Your task to perform on an android device: Open Traillink app and search for trails near 98102, Sort by distance and Set the Trail Length up to 15 miles
Image 2: 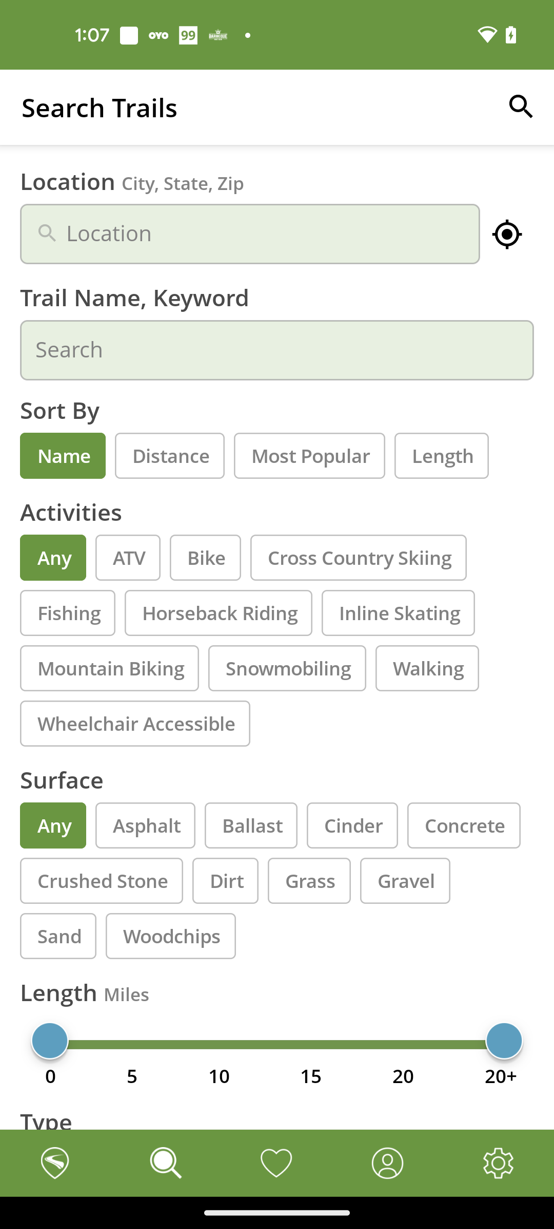
Click on the Location Search bar
Step 2: click (250, 234)
Image 3: 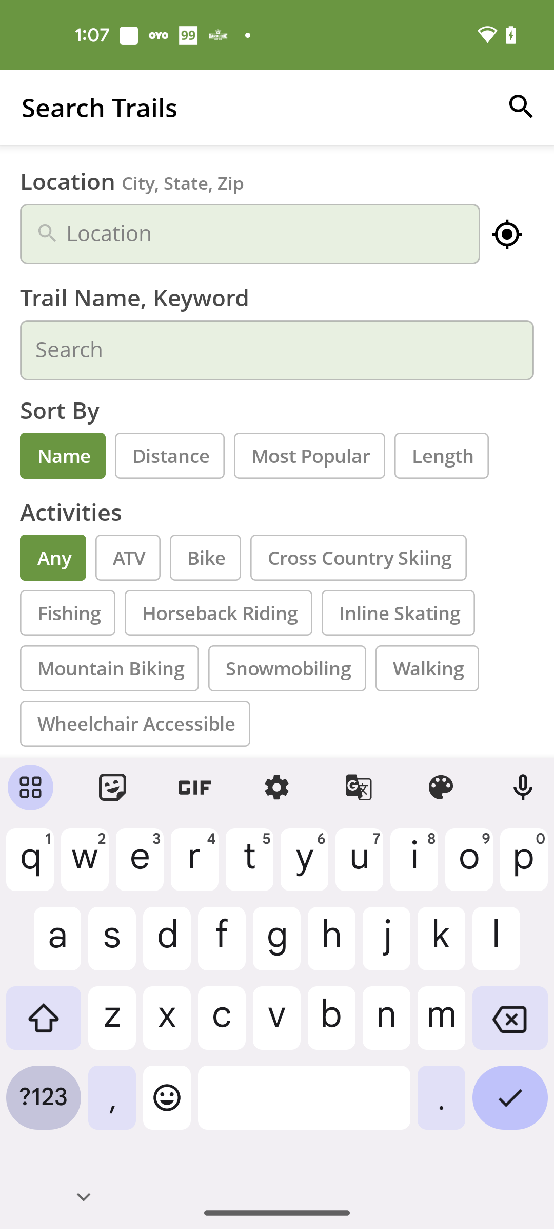
Search for Zip code 98102
Step 3: type "98102"
Image 4: 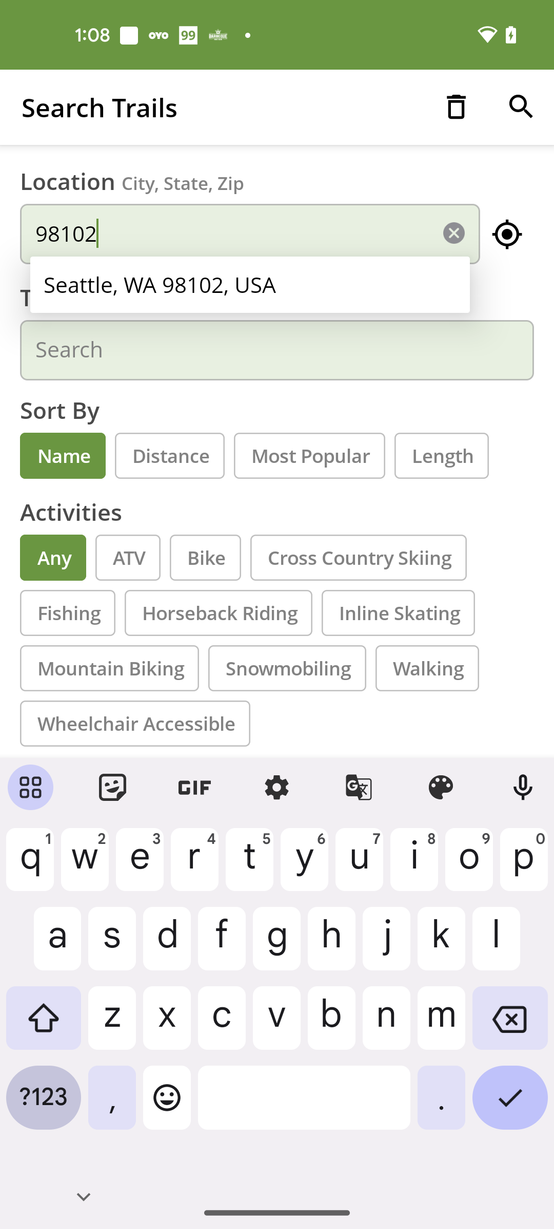
Click the first Suggested location
Step 4: click (276, 297)
Image 5: 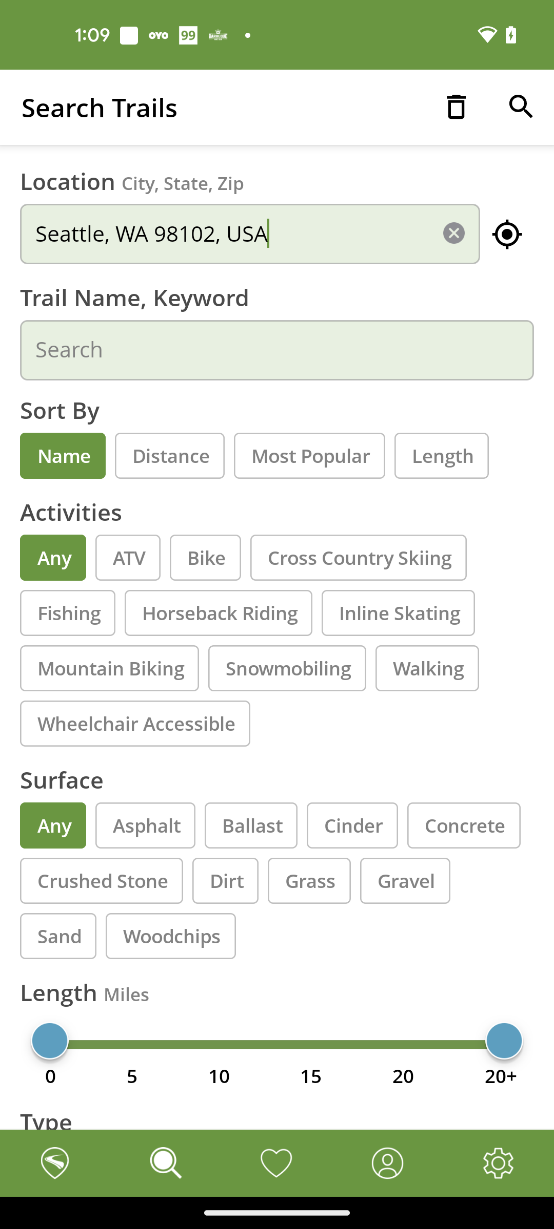
Swipe left the Length bar up to 15 miles
Step 5: scroll right
Image 7: 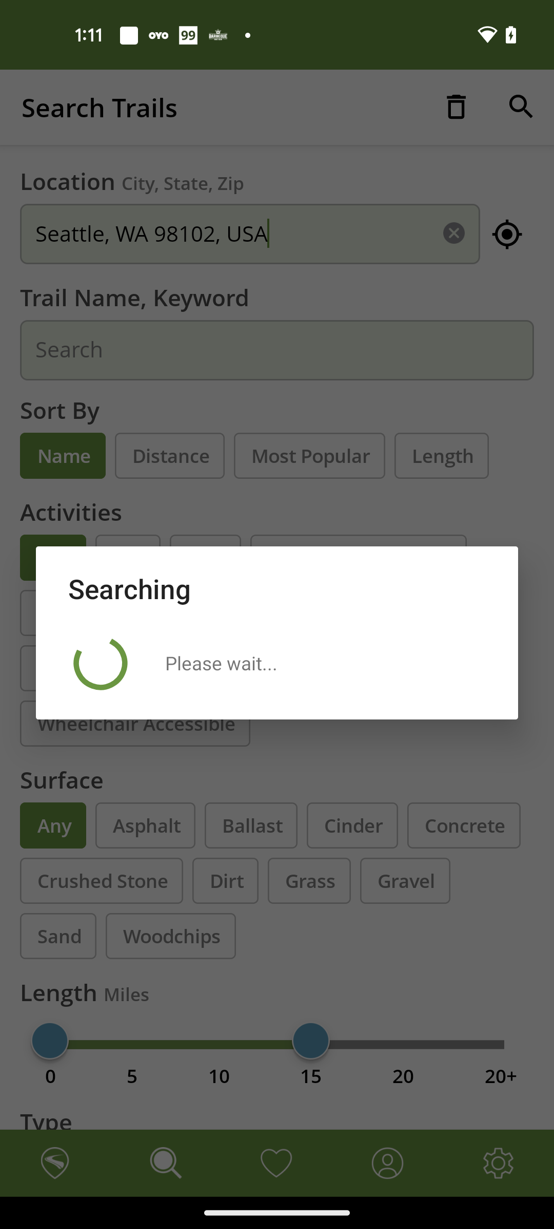
Click on the search icon at the top right corner of the screen
Step 7: wait